Your task to perform on an android device: I want to send my friend a destination file via Gmail at Thomas123@gmail.com in File app because he is in need of that file.
Image 0: 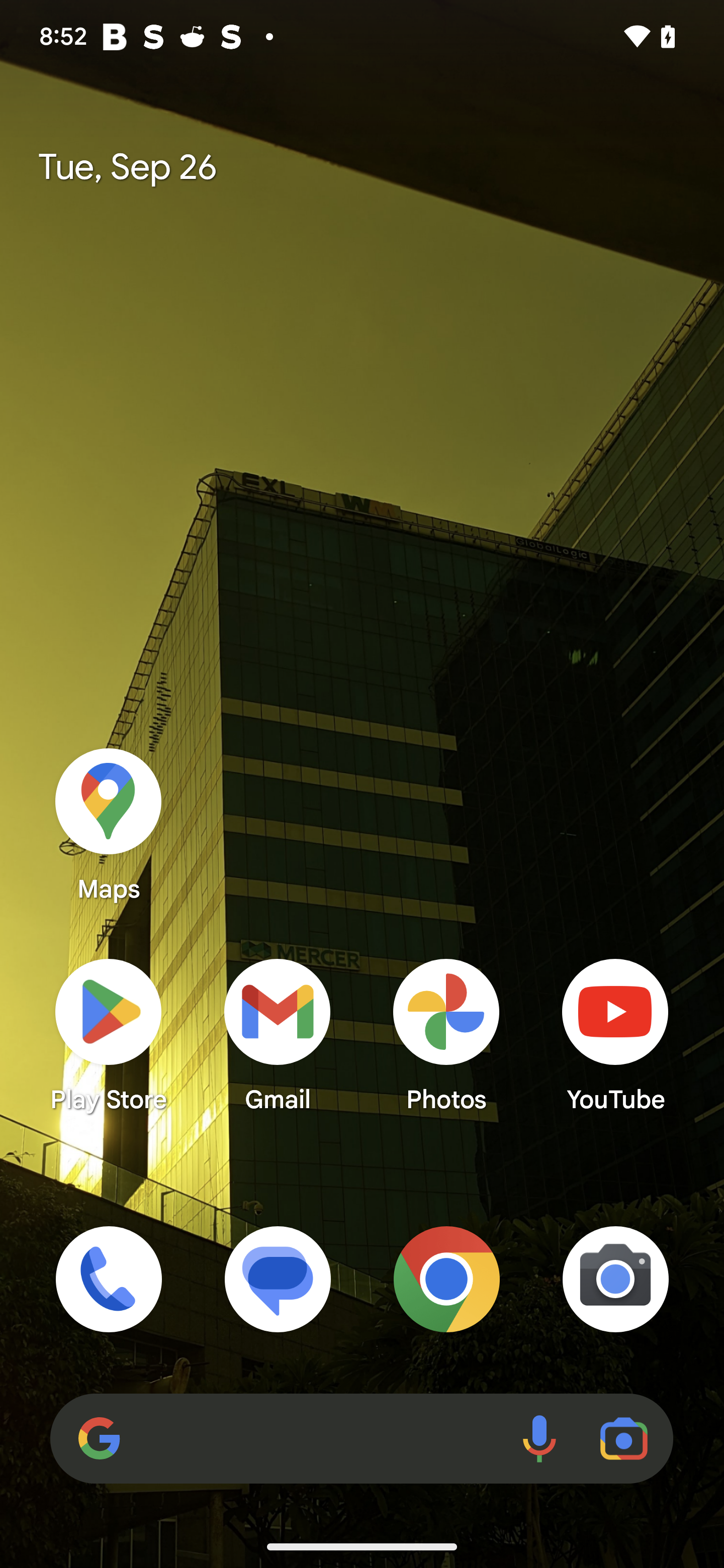
Open Files app
Step 0: open app "Files by Google"
Image 1: 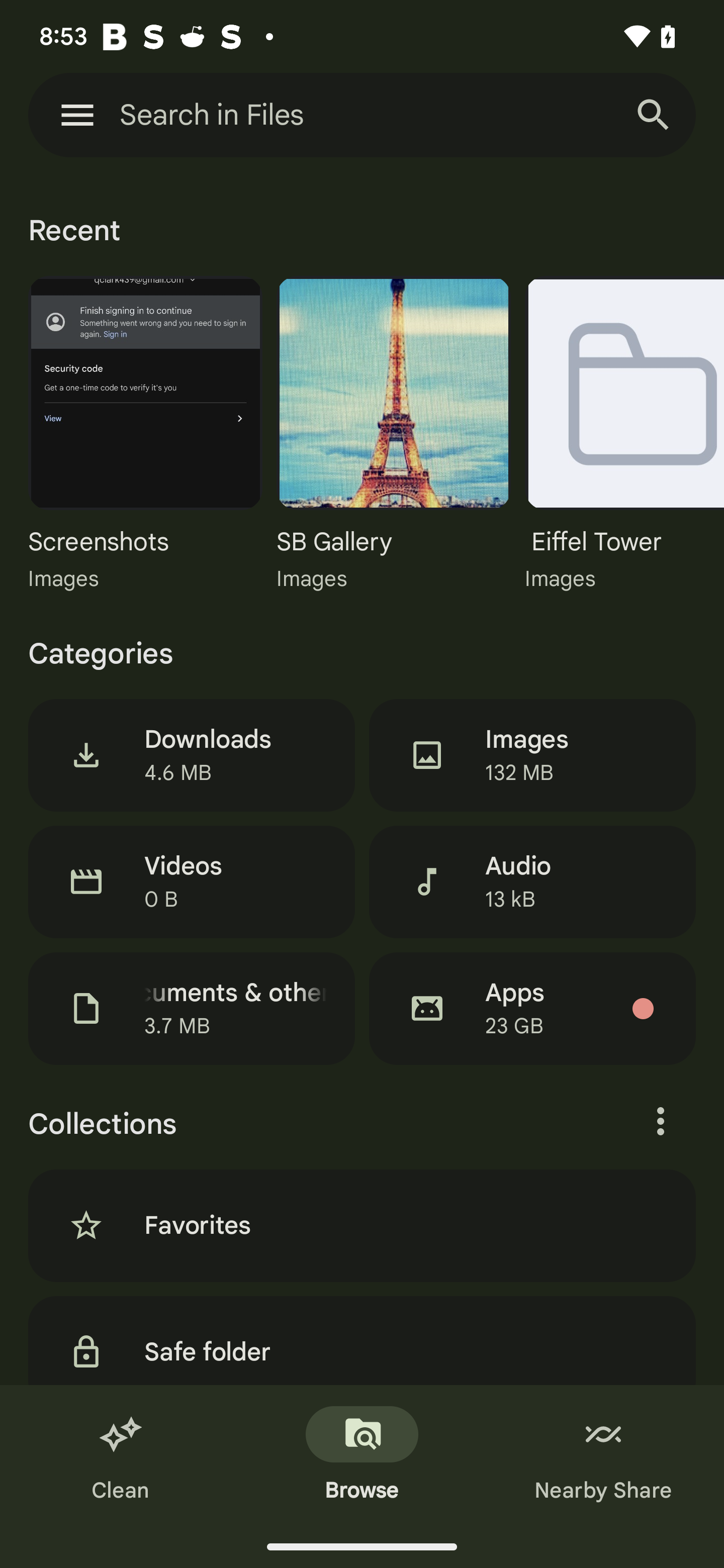
Click on the Eiffel tower Folder
Step 1: click (646, 406)
Image 2: 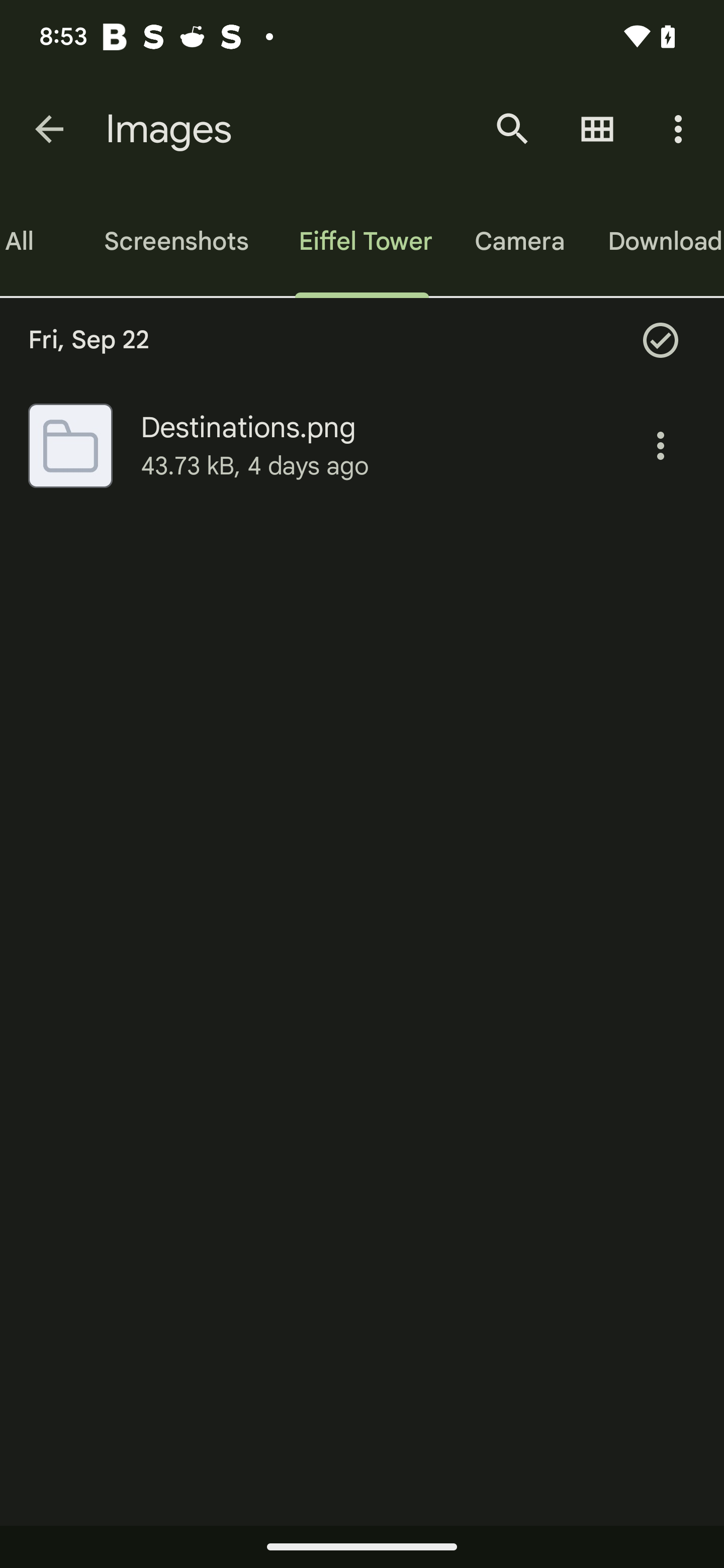
Click on the more option
Step 2: click (661, 445)
Image 3: 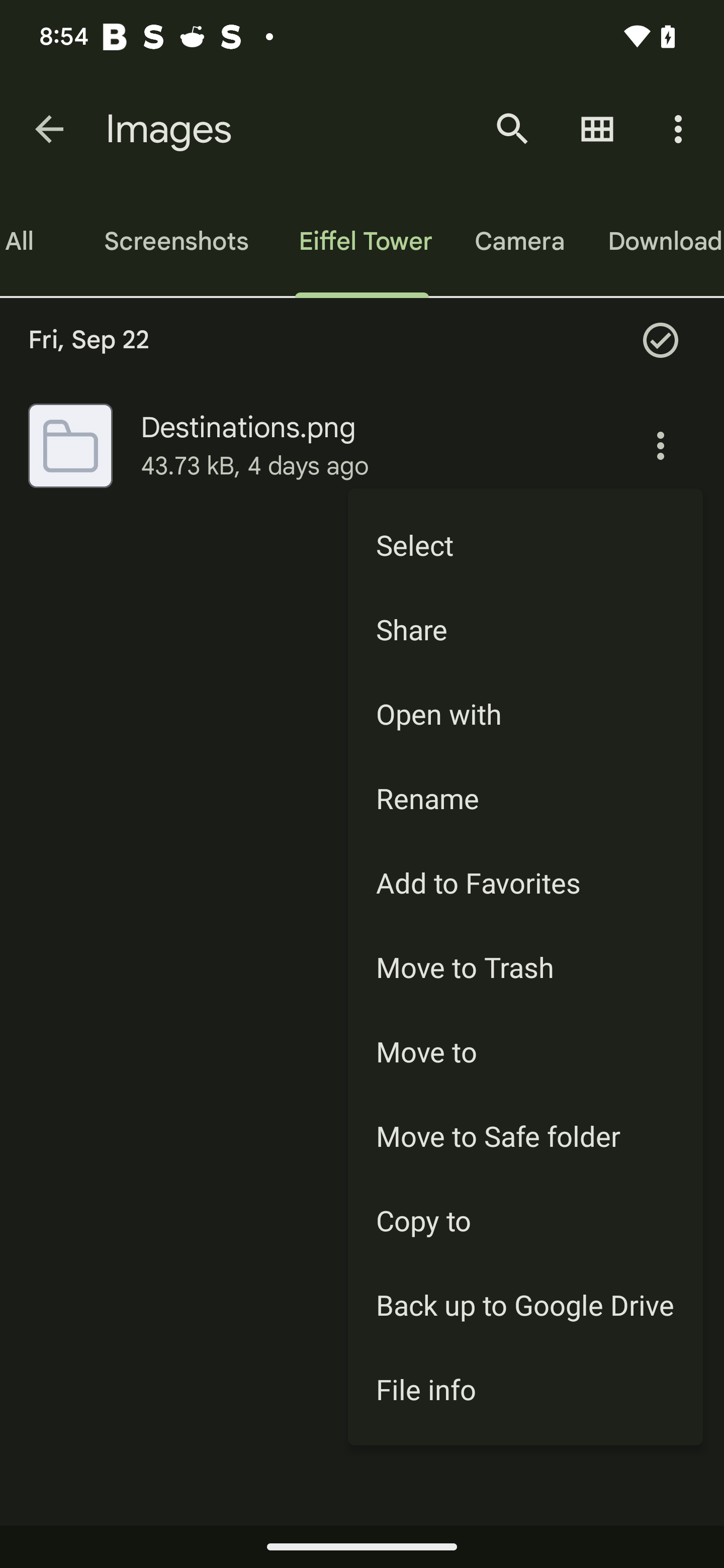
Click on the share option
Step 3: click (525, 629)
Image 4: 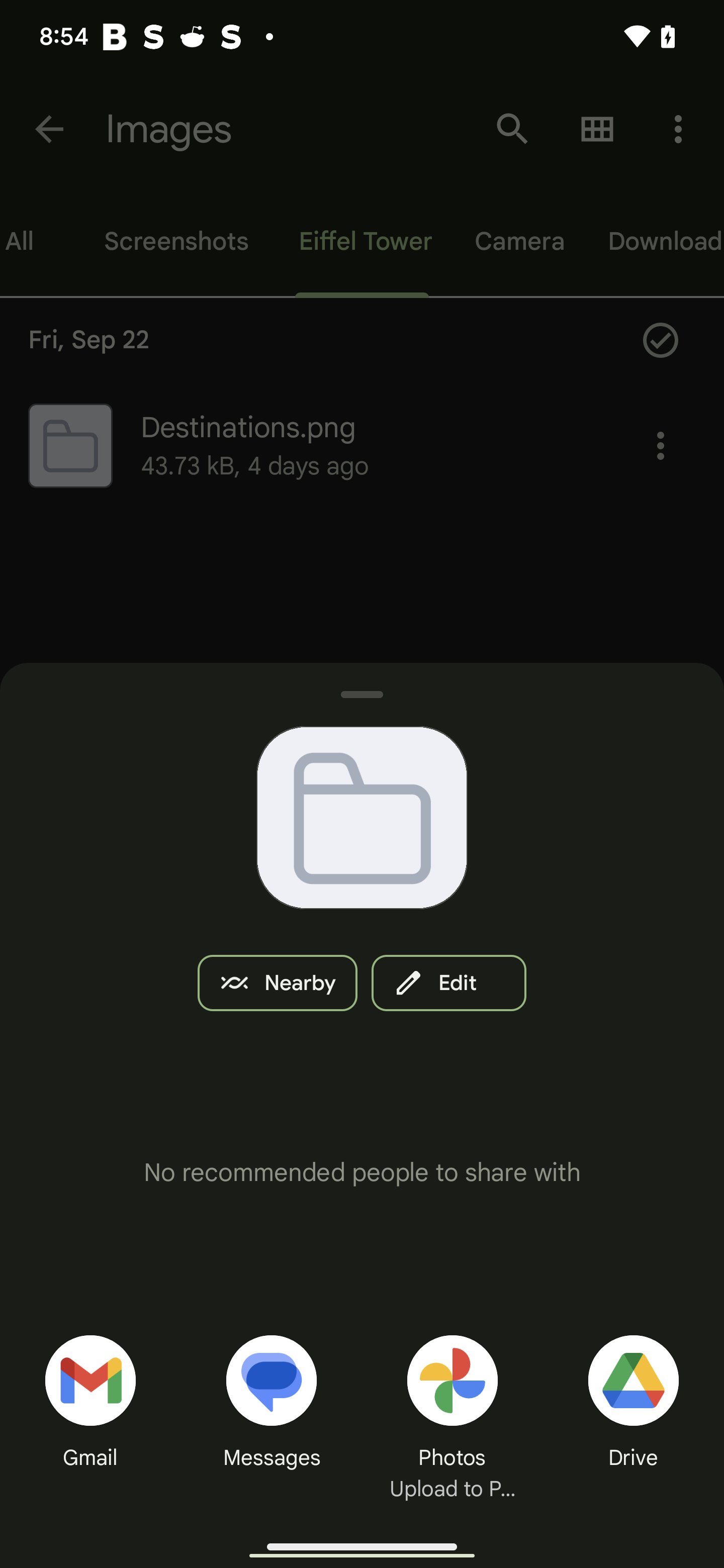
Click on the gmail option
Step 4: click (86, 1382)
Image 5: 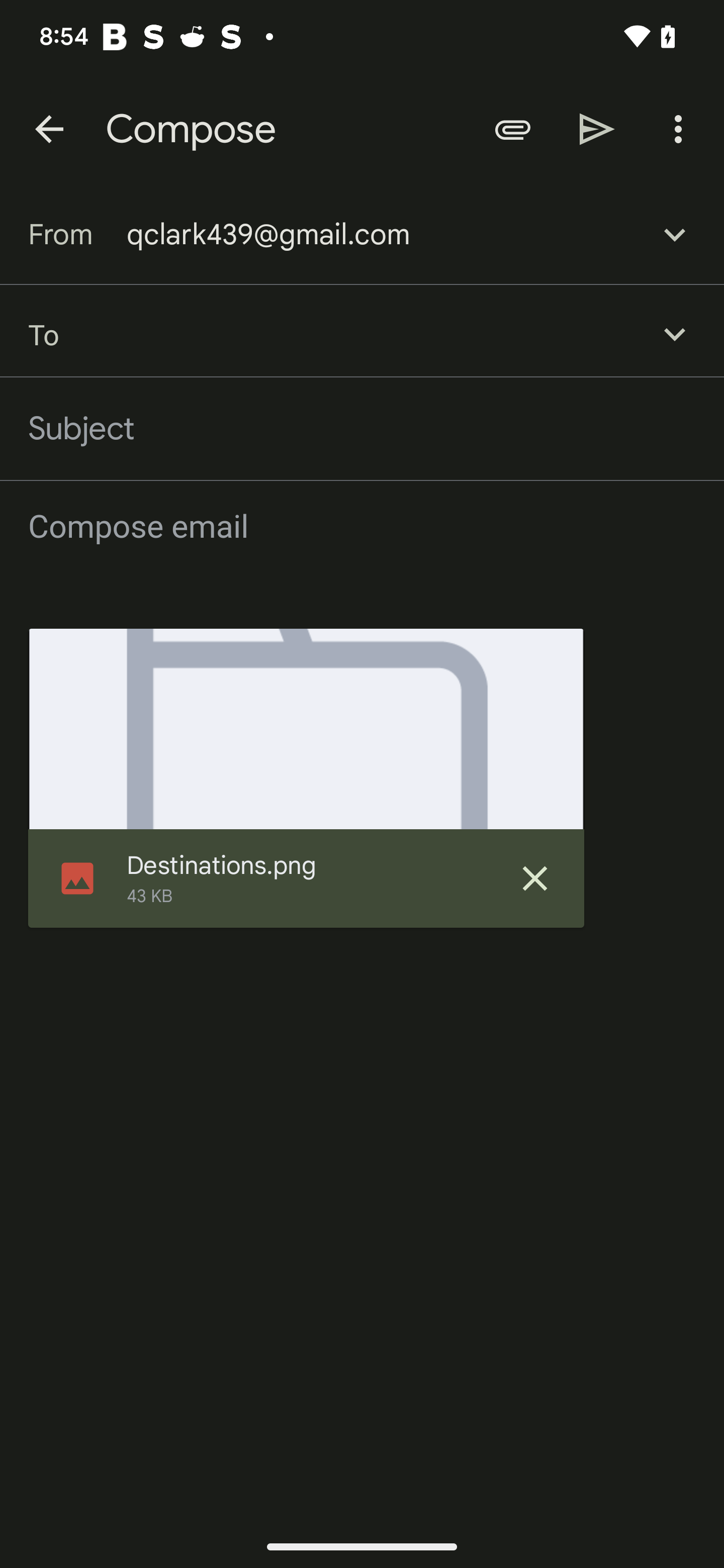
Type Thomas123@gmail.com in the recipient tab
Step 5: type "Thomas123@gmail.com"